Your task to perform on an android device: Add a  sized 10 Stewie storm watch packable women's basket ball pants  to cart on puma app
Image 0: 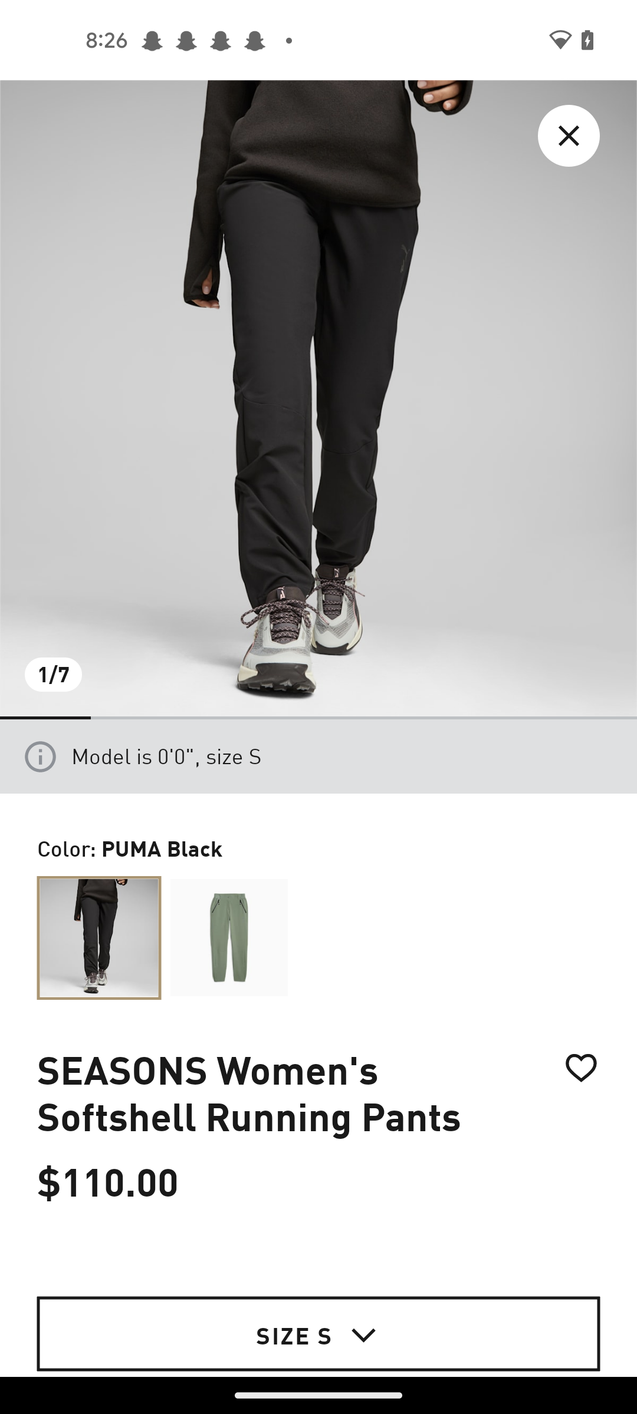
go back to previous page 
Step 0: press back button
Image 1: 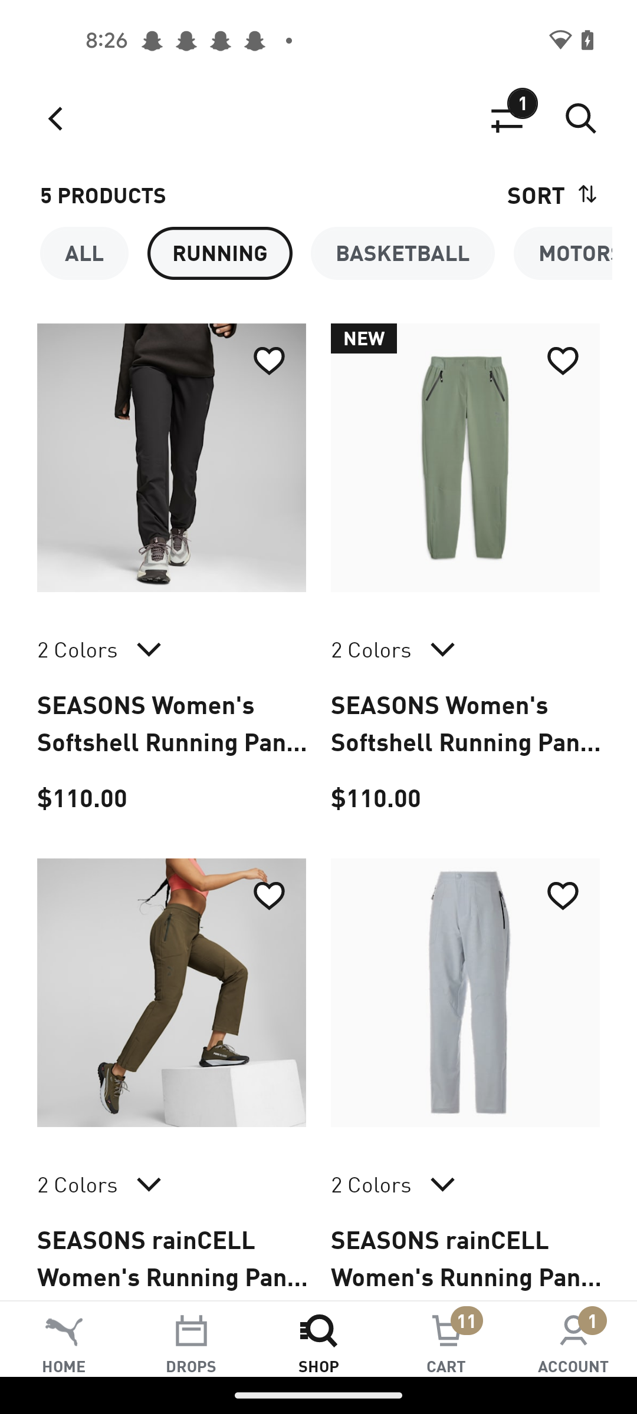
Go to the BASKETBALL section
Step 1: click (402, 253)
Image 2: 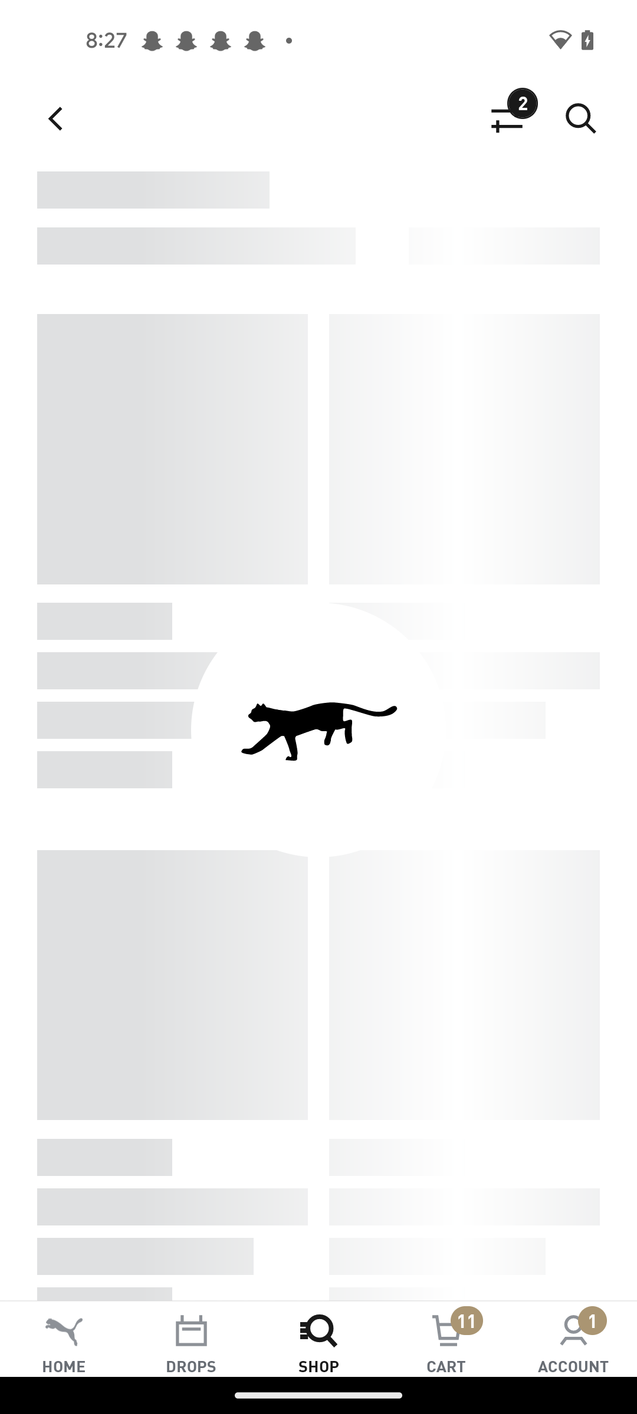
Go to the BASKETBALL section
Step 2: wait
Image 3: 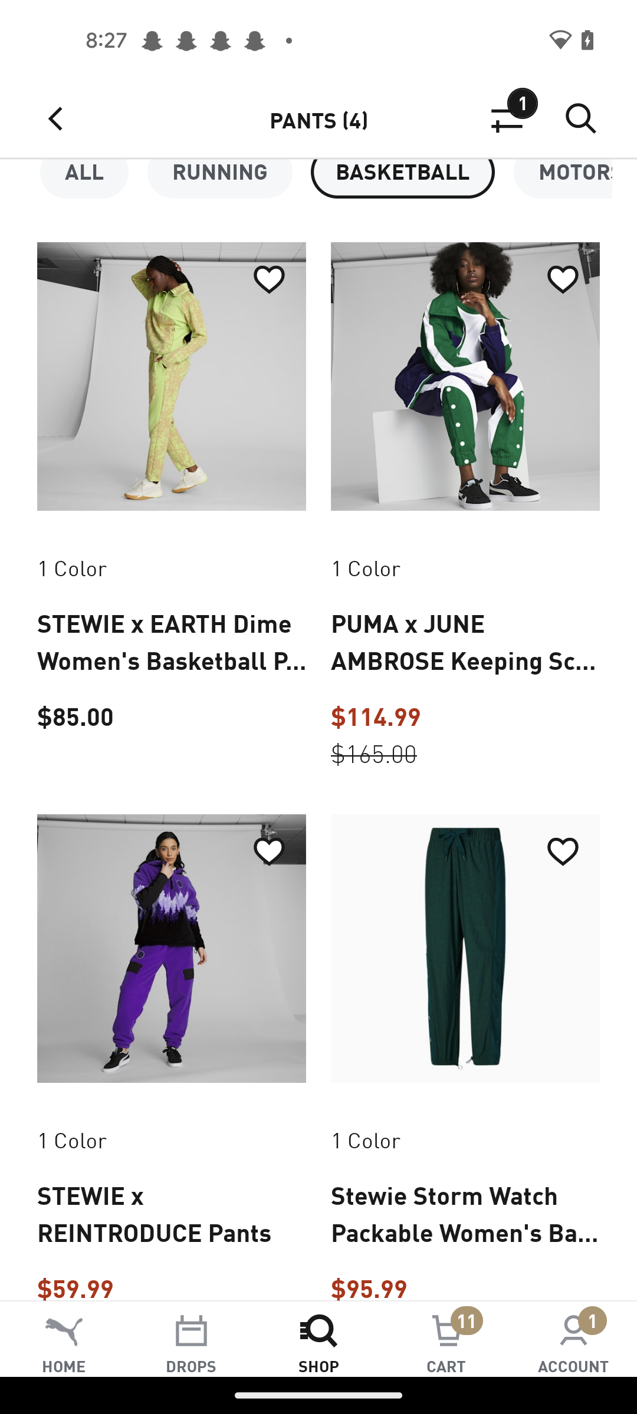
Click on the Stewie storm watch packable women's basket ball option 
Step 3: click (465, 948)
Image 4: 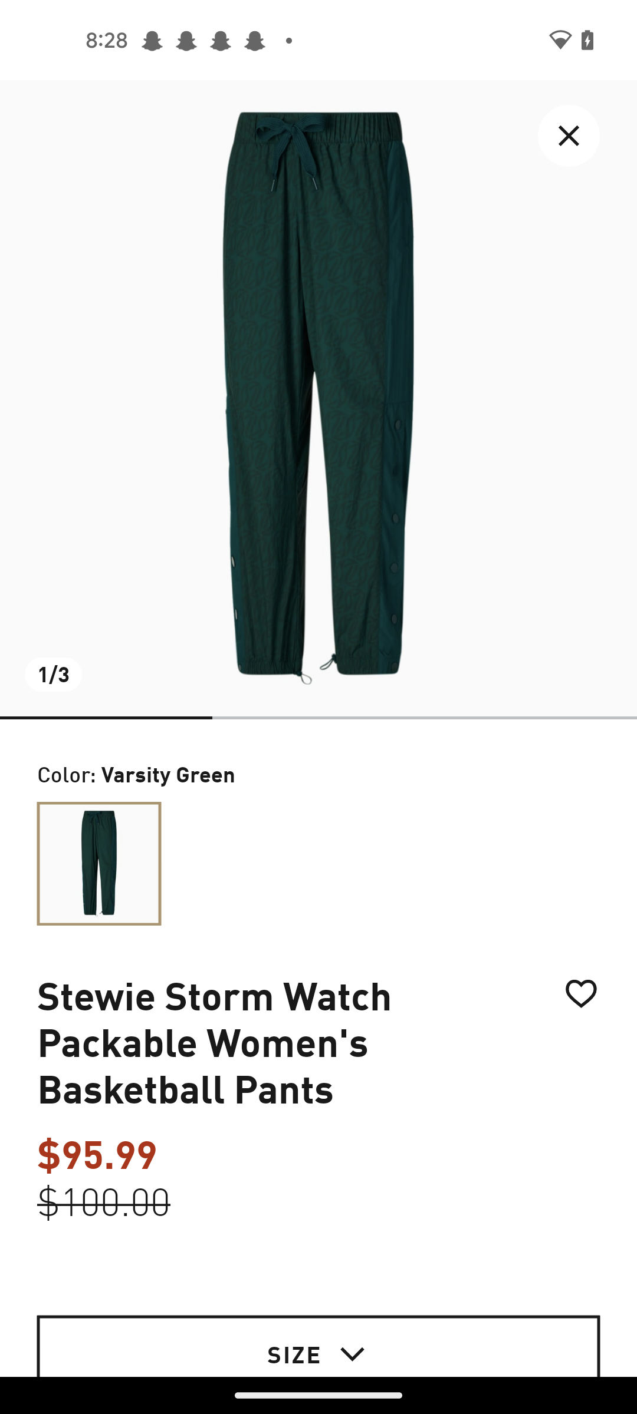
Click on the size tab
Step 4: click (294, 1353)
Image 5: 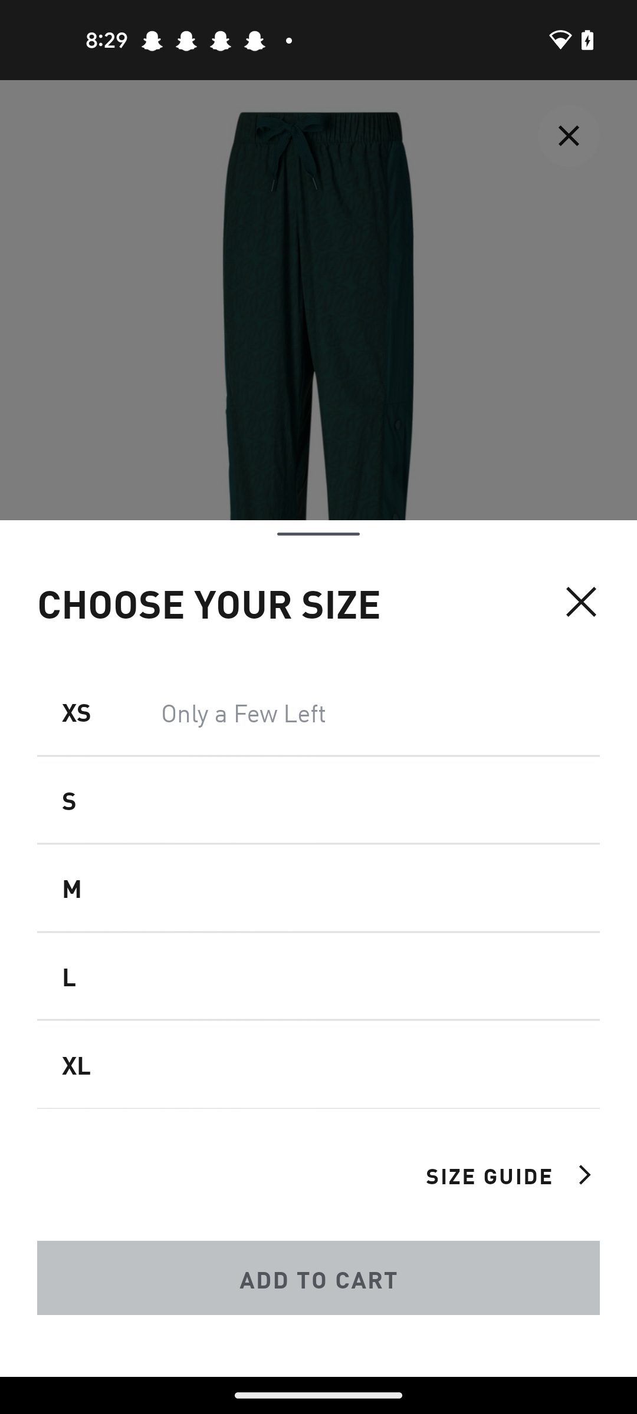
Click on the Size s
Step 5: click (318, 728)
Image 6: 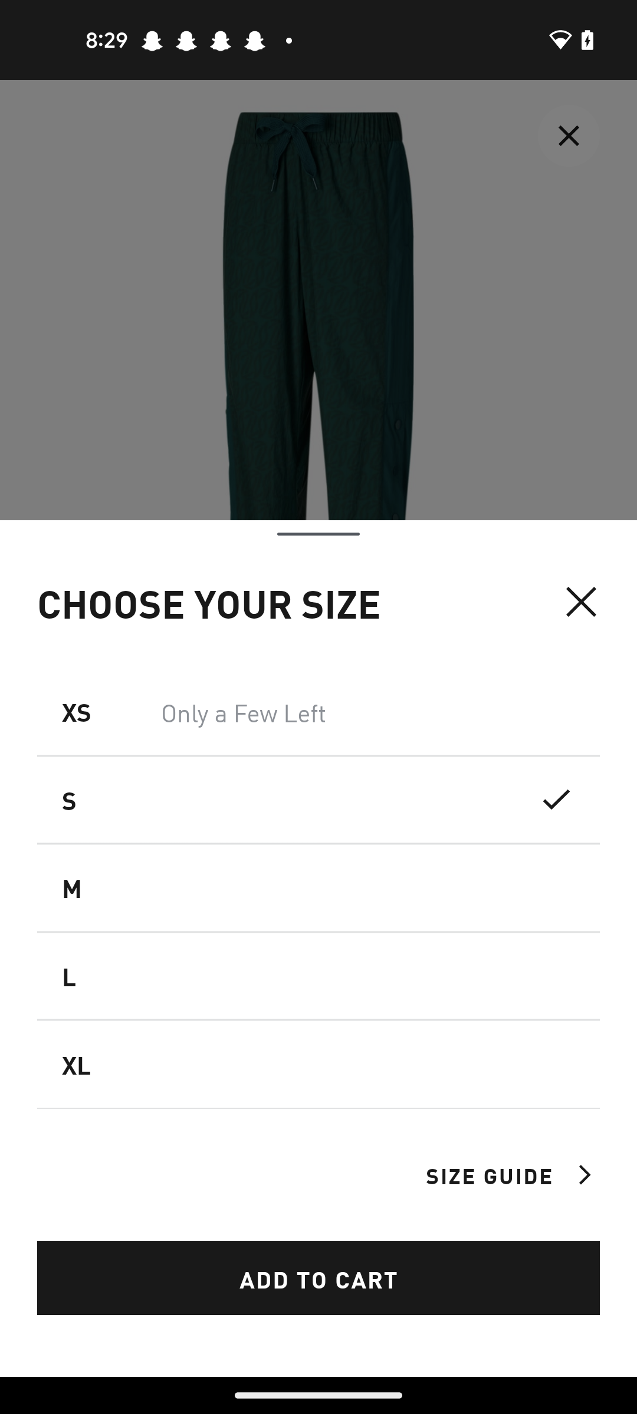
Click on the Size guide option
Step 6: click (489, 1174)
Image 7: 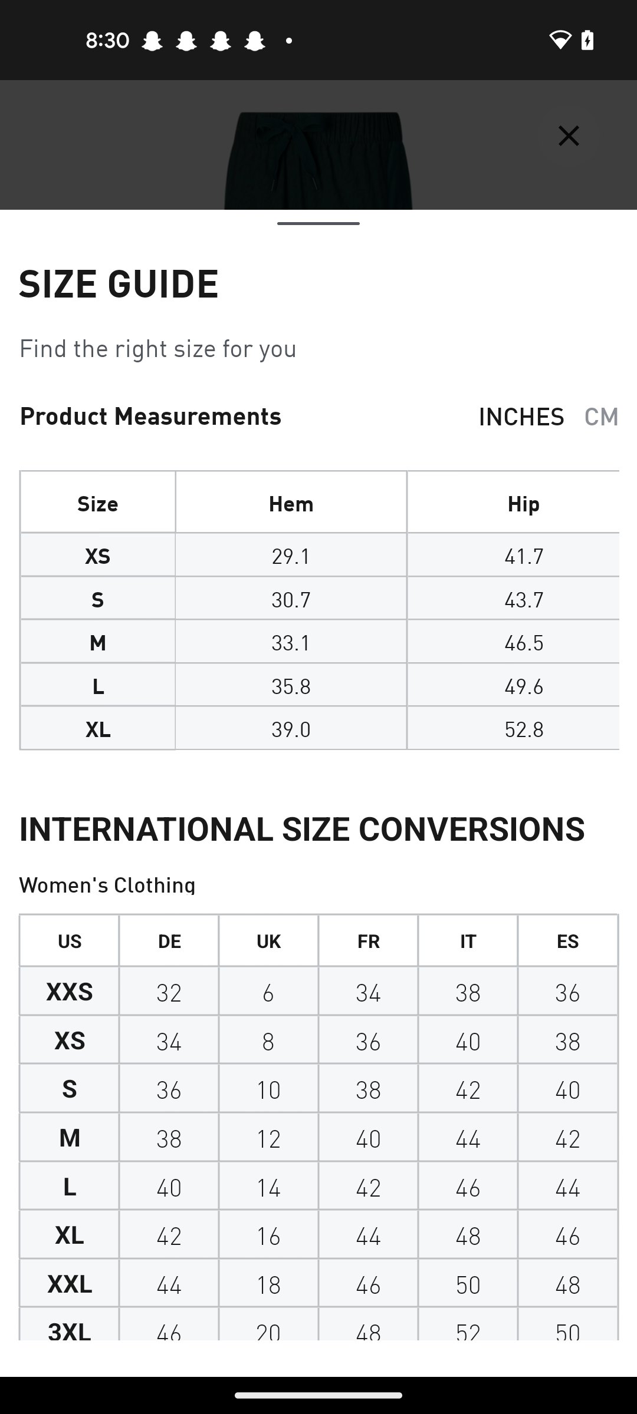
Go back to previous page 
Step 7: press back button
Image 8: 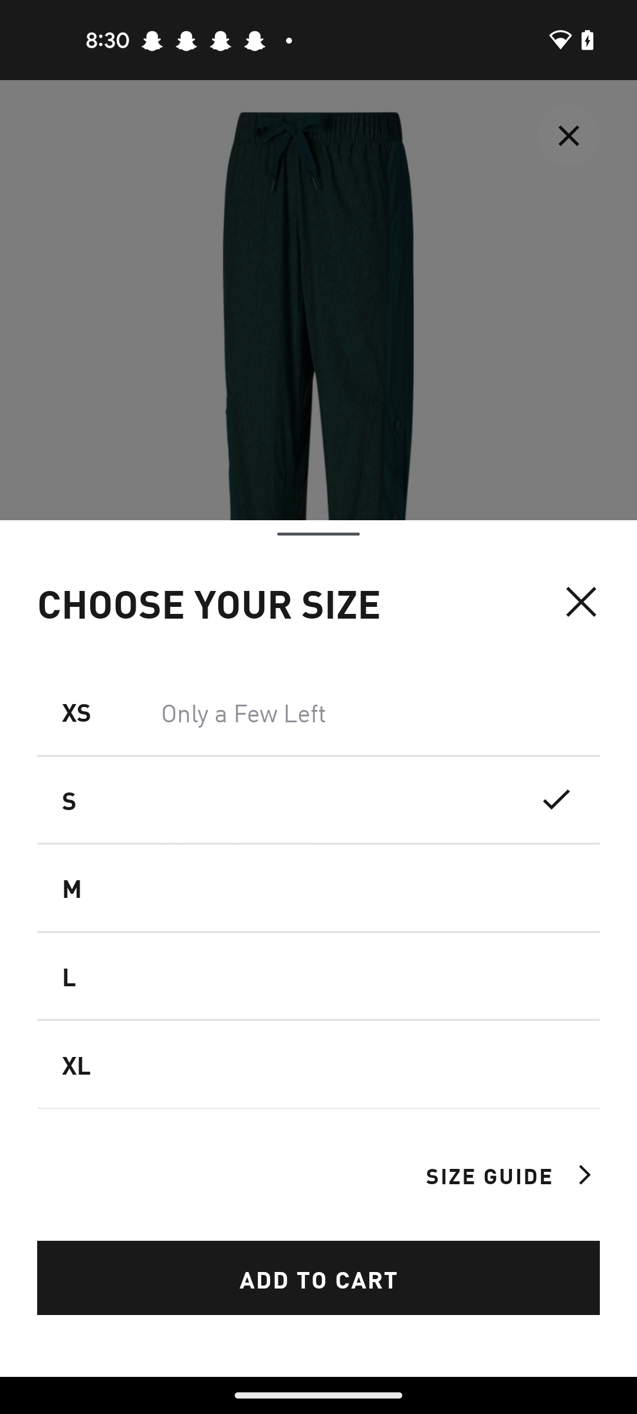
Click on the Add to cart tab
Step 8: click (318, 1278)
Image 9: 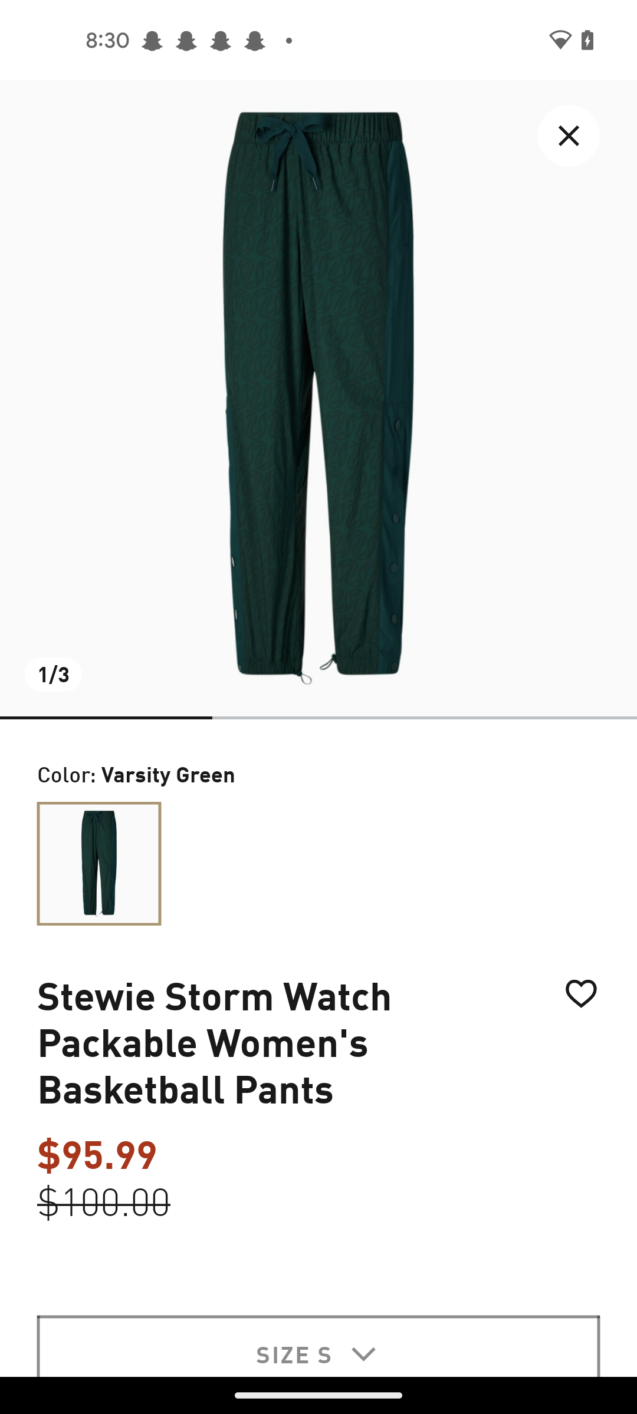
Click on the Add to cart tab
Step 9: wait